Your task to perform on an android device: Change my current route for Lal Qila on the Maps app.
Image 0: 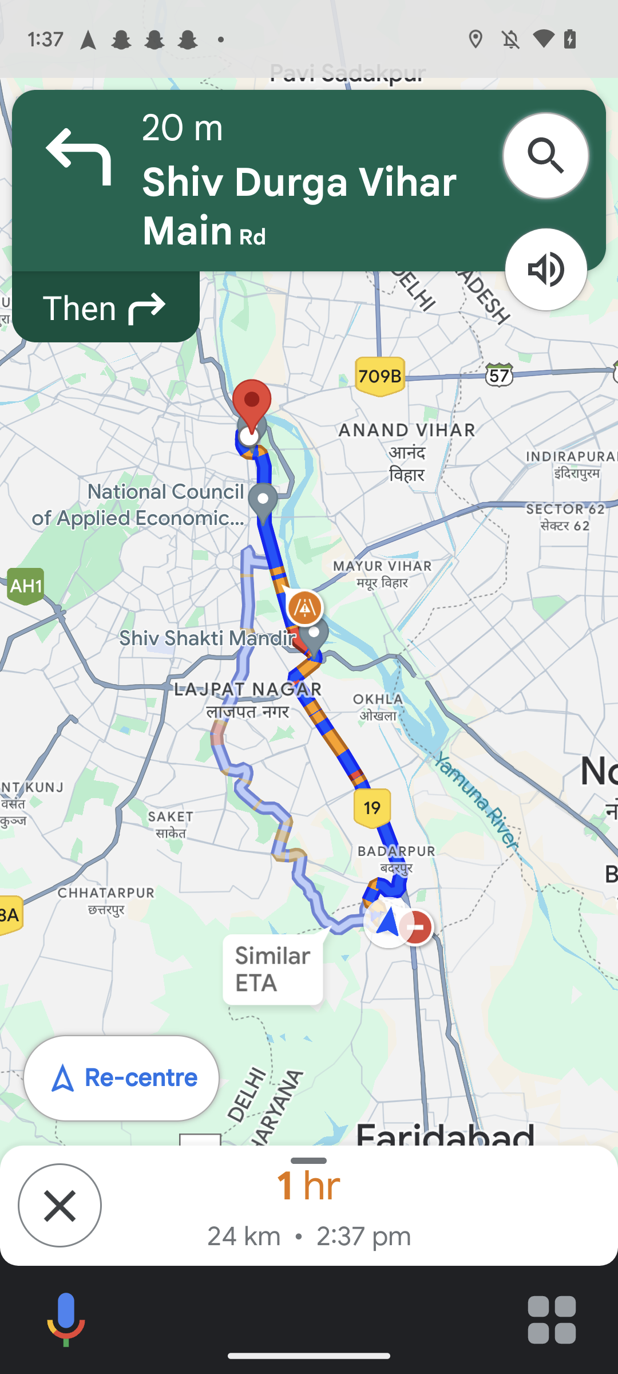
click on the Similar ETA tab.
Step 0: click (272, 969)